Your task to perform on an android device: I want to search for learning new languages
Image 0: 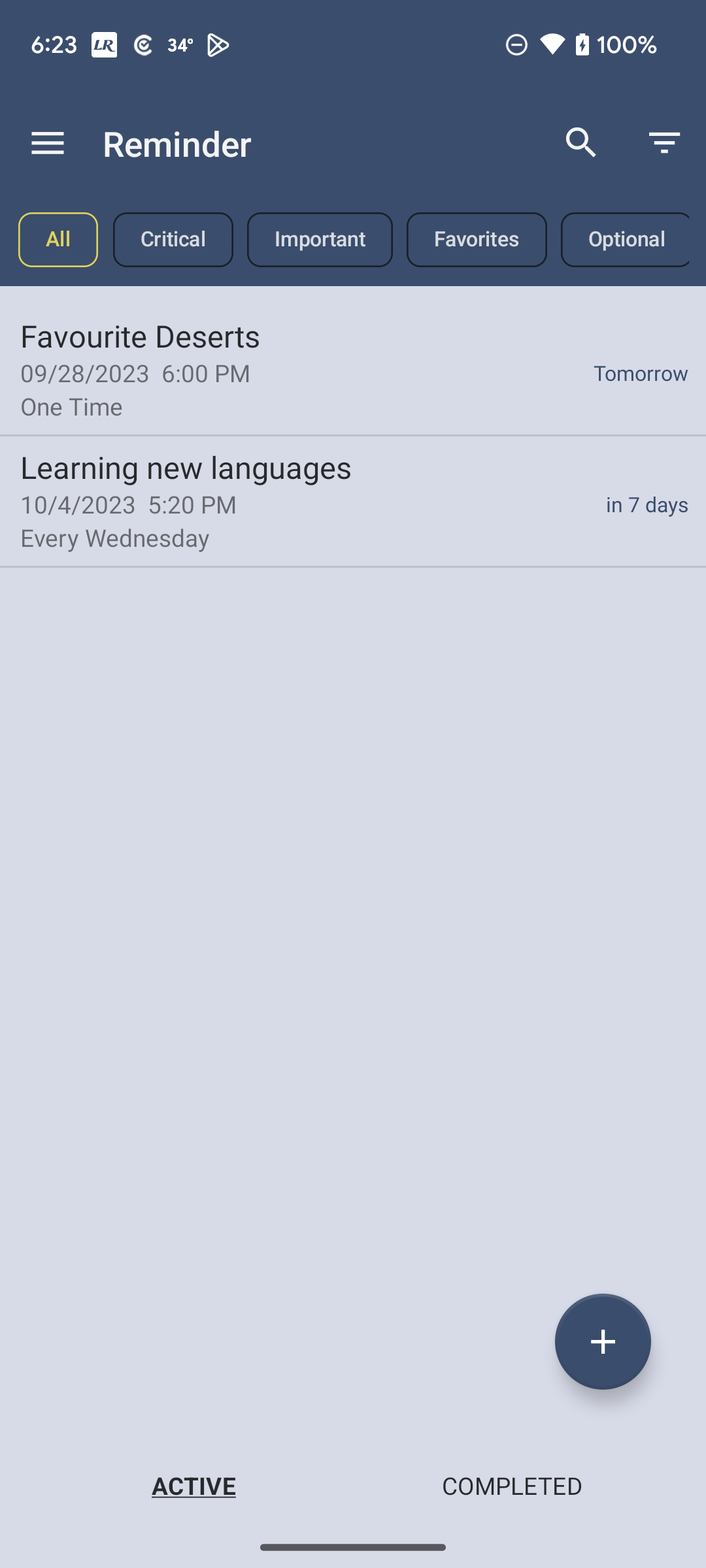
Click on the search icon at the top of the screen
Step 0: click (581, 142)
Image 1: 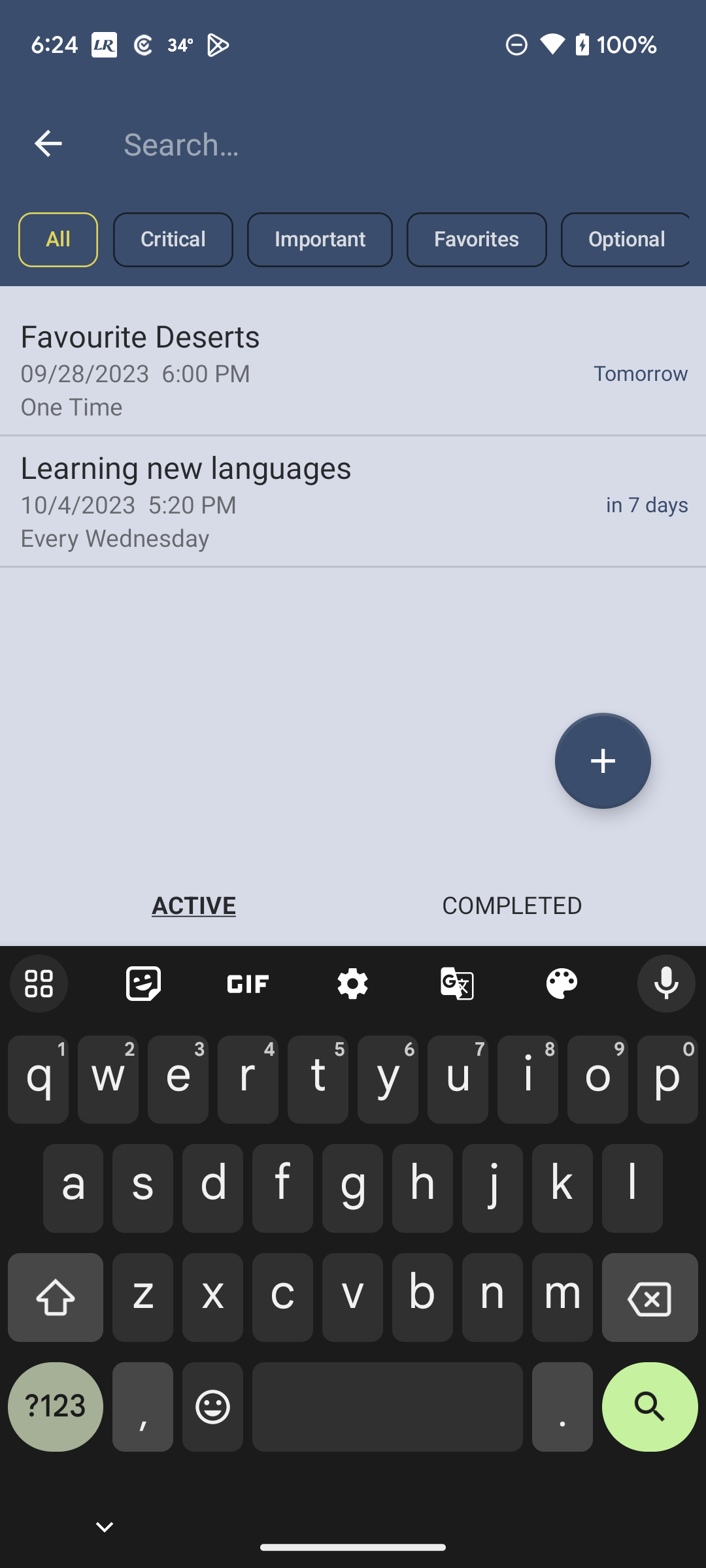
Type Learning new languages in search bar
Step 1: type "Learning new languages"